Your task to perform on an android device: Compare the various aspects of PERFLY women Badminton Shoes BS 190 Lavender  with other types of shoes in the Decathlon app.
Image 0: 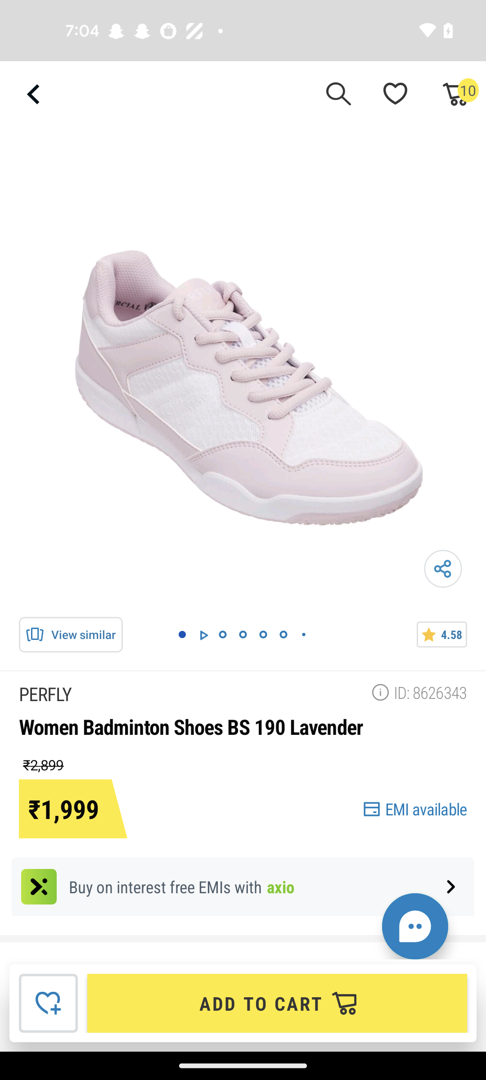
Swipe up to view the compare option
Step 0: scroll down
Image 1: 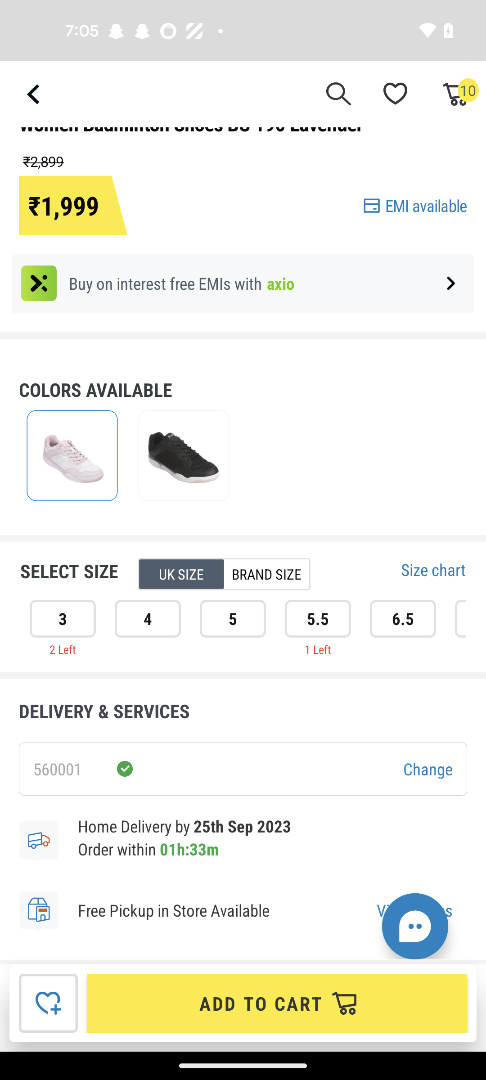
Swipe up to view the compare option
Step 1: scroll down
Image 2: 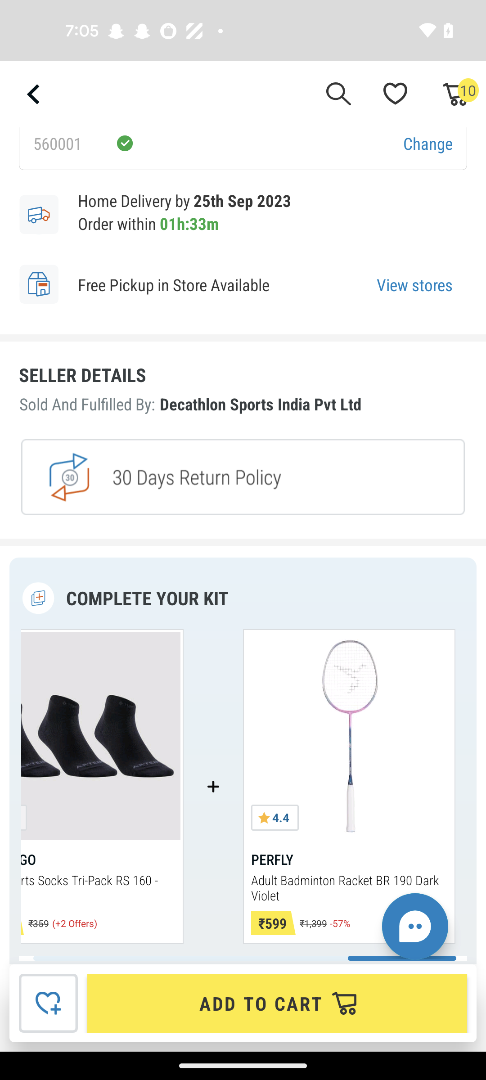
Swipe up to view the compare option
Step 2: scroll down
Image 4: 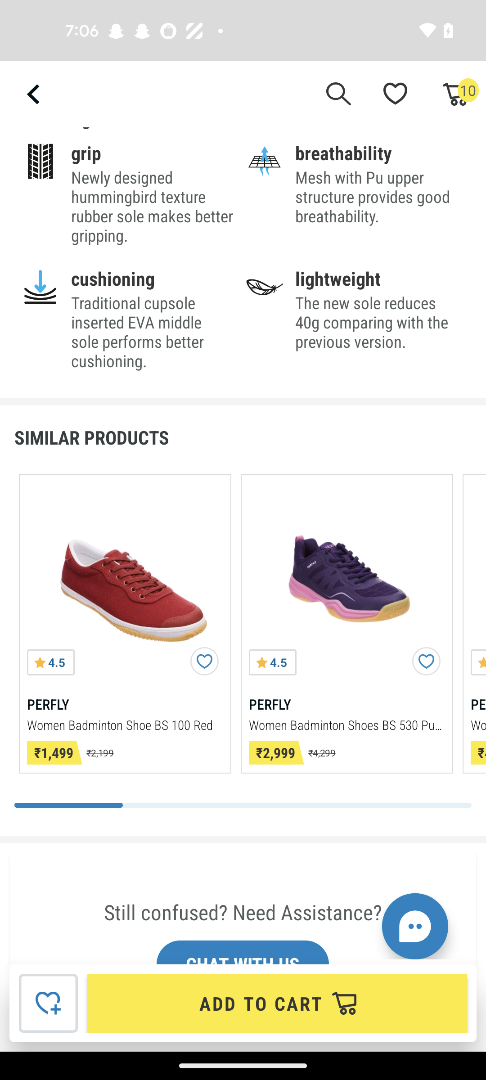
Swipe left 
Step 4: scroll right
Image 5: 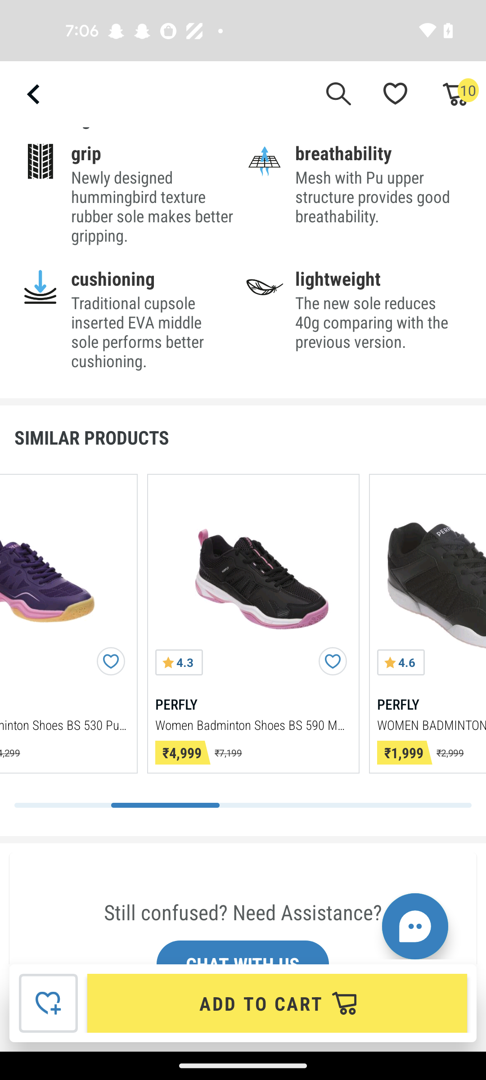
Swipe left 
Step 5: scroll right